Your task to perform on an android device: I found an interesting option in this app, which is See what the people are doing. I decided to use this option and find my community members, so search for my community members in the JEFIT app.
Image 0: 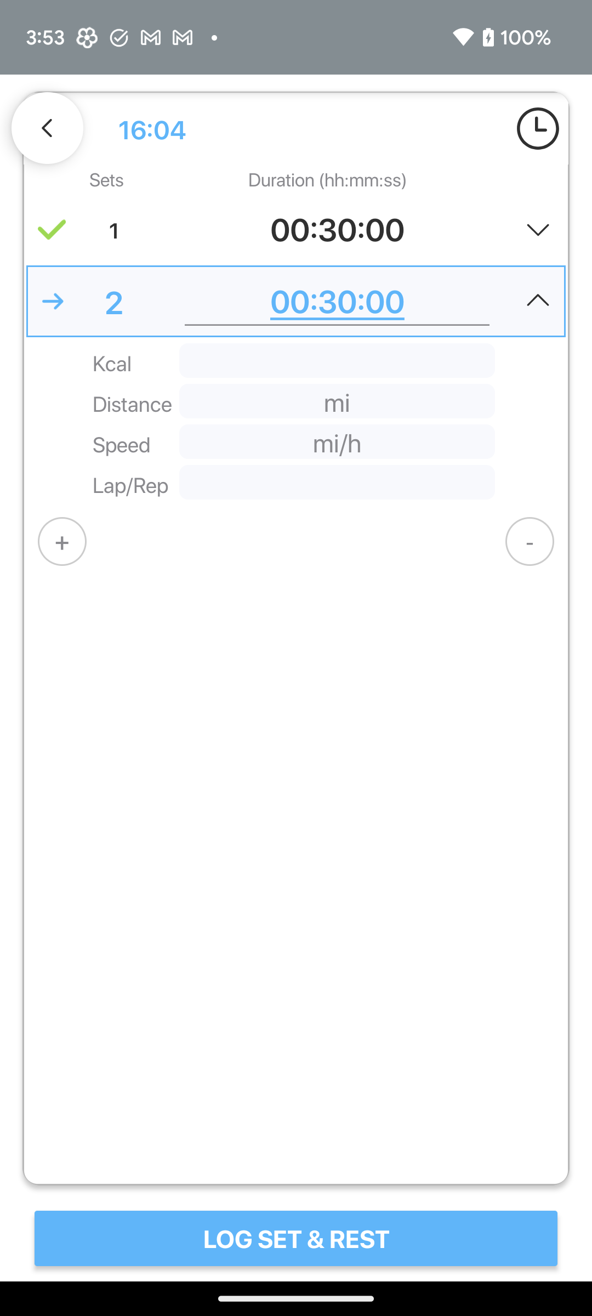
Go back to the previous page to view my community tab.
Step 0: press back button
Image 1: 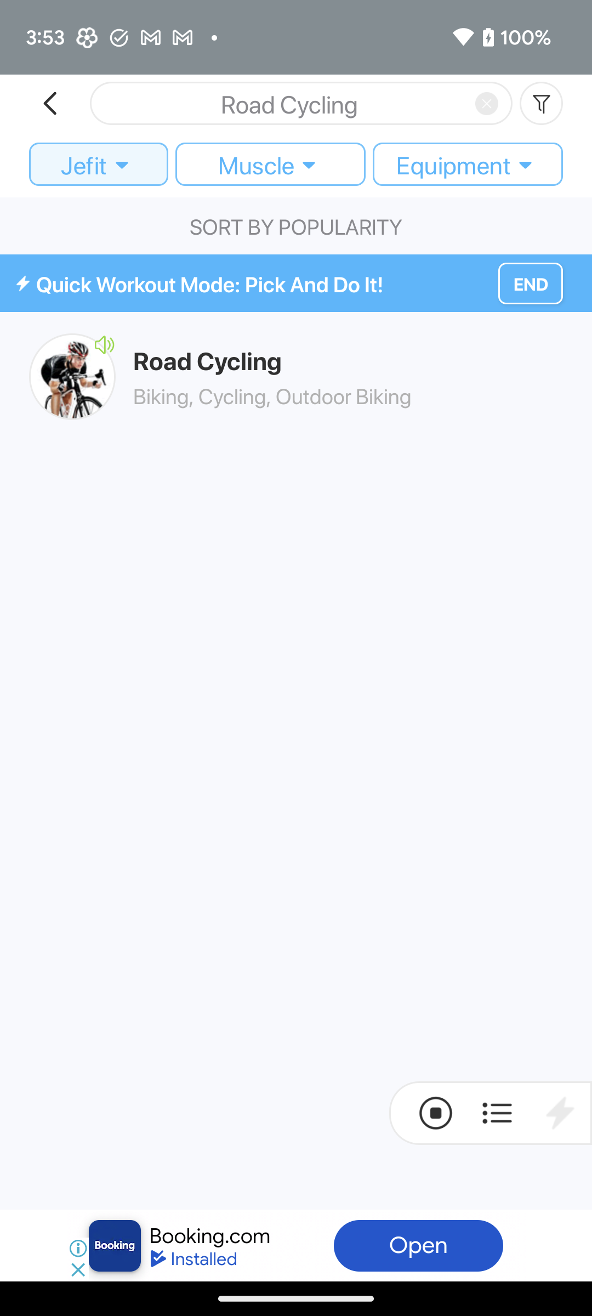
Go back to the previous page to view my community tab.
Step 1: press back button
Image 2: 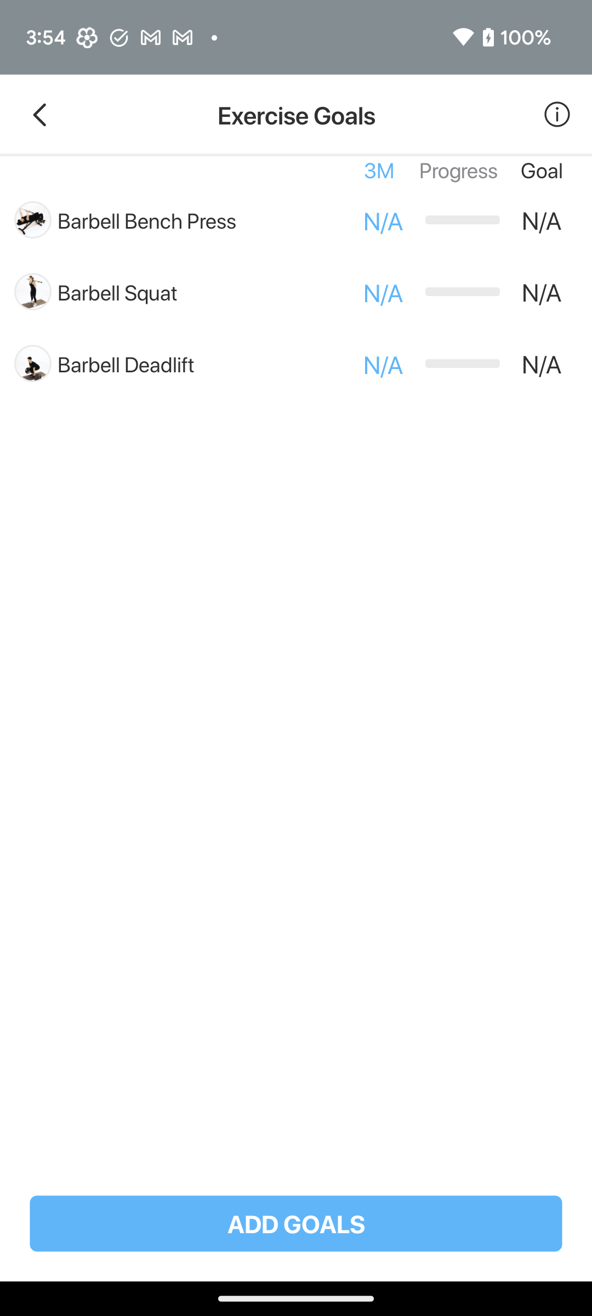
Go back to the previous page to view my community tab.
Step 2: press back button
Image 3: 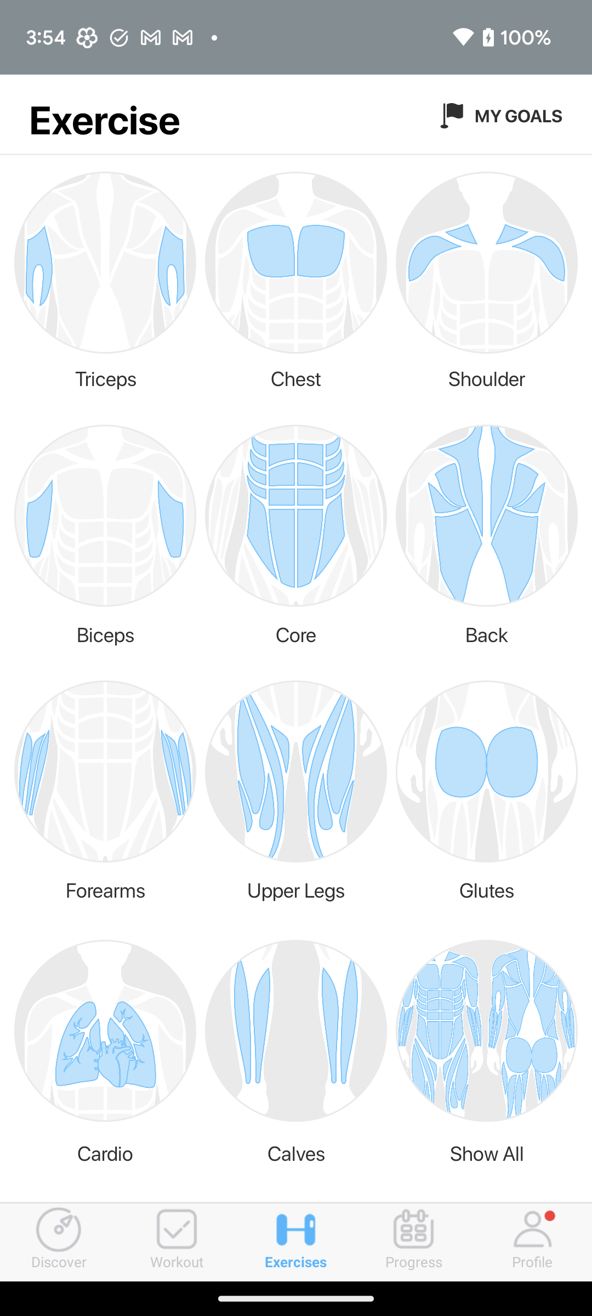
Click on the Discover tab at the bottom left corner of the screen to view community option.
Step 3: click (59, 1242)
Image 5: 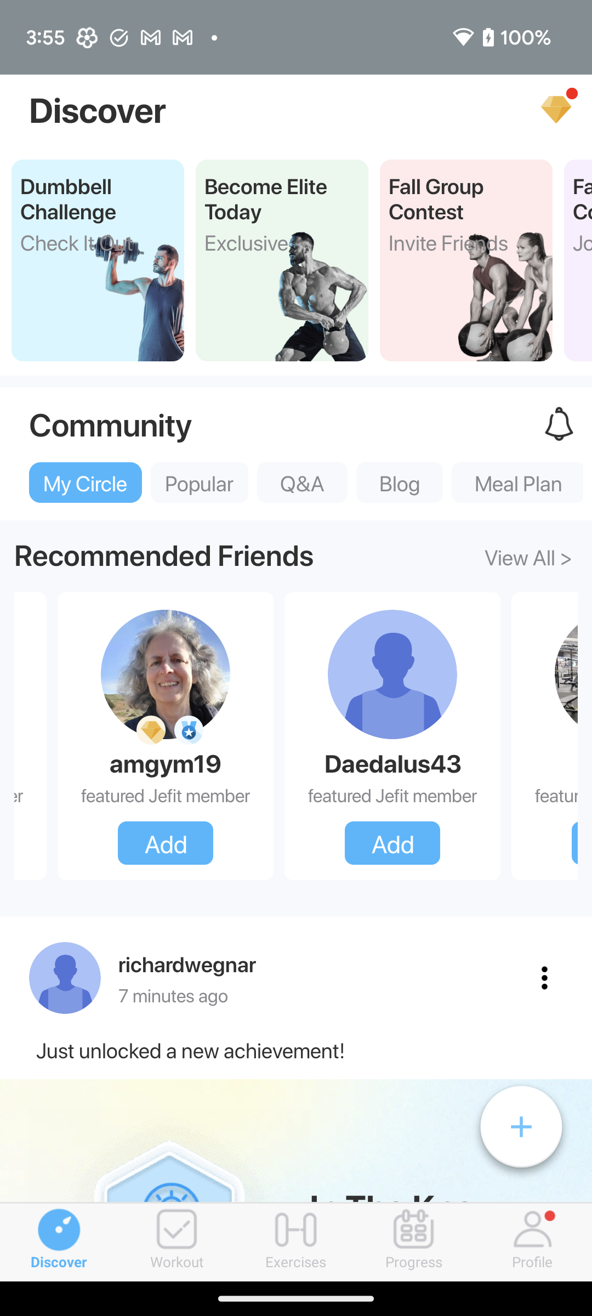
Swipe left to view my more buddies in this app.
Step 5: scroll right